Your task to perform on an android device: I am looking for the electrical drill machine, so apply the category filter and look for the same for me on the IndustryBuying app.
Image 0: 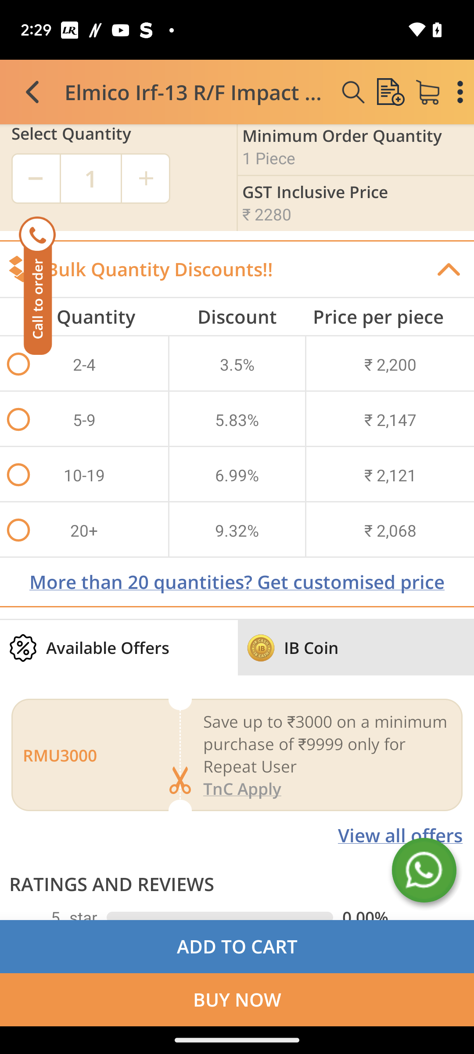
Go back to the previous page.
Step 0: press back button
Image 1: 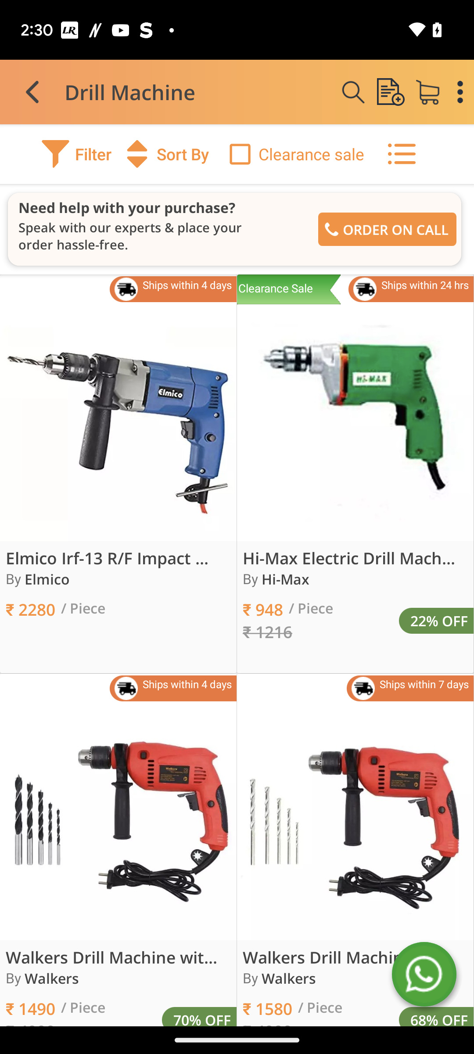
Click on the tab filter.
Step 1: click (76, 154)
Image 2: 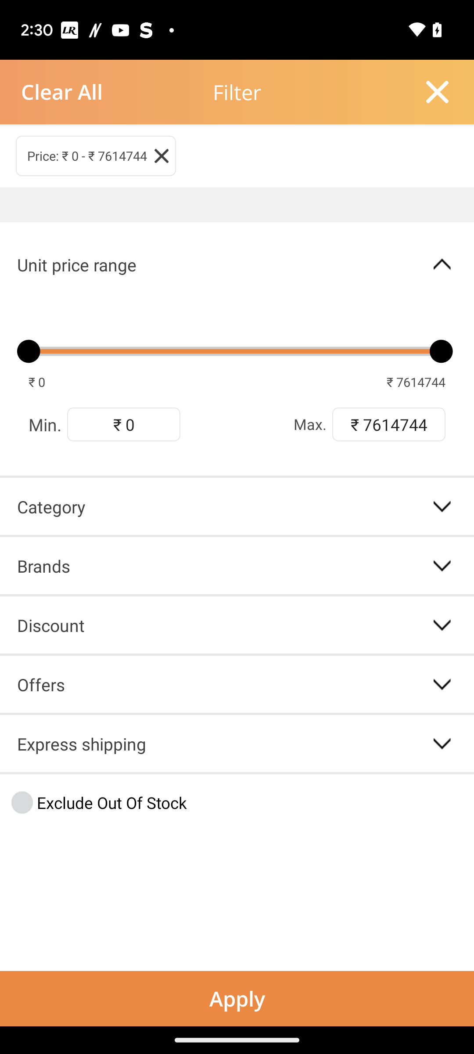
Click on the tab "Category".
Step 2: click (302, 501)
Image 3: 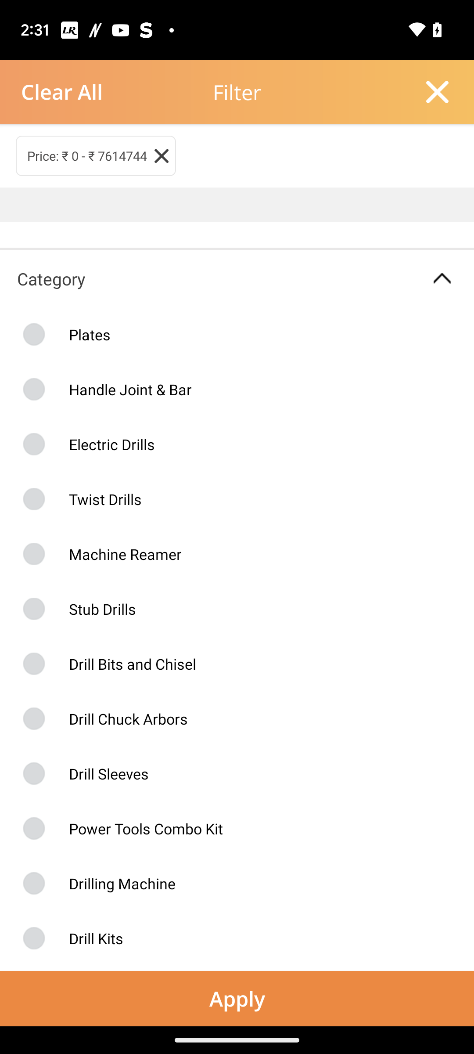
Select the tab Electric Drills.
Step 3: click (89, 444)
Image 4: 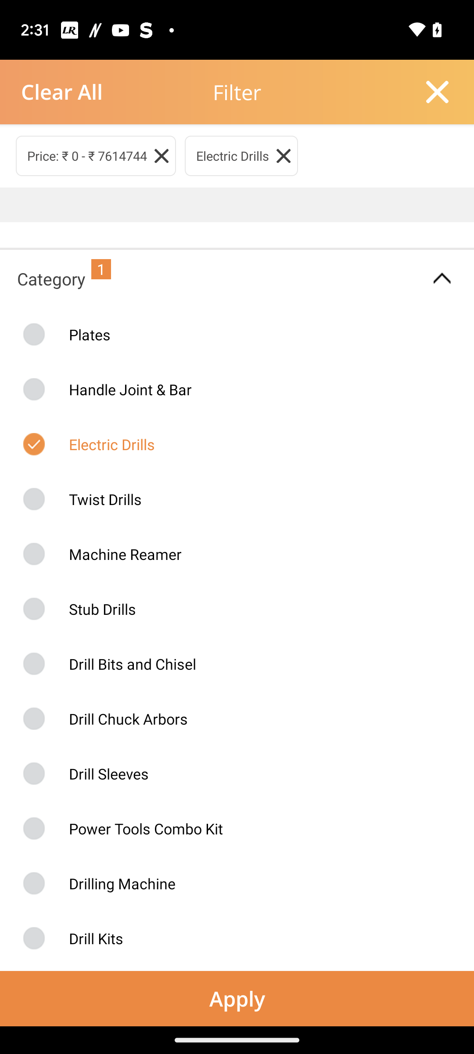
Click on the tab "Apply" at the bottom.
Step 4: click (237, 998)